Your task to perform on an android device: I want to shop sports shoes by brand, so apply the brand filter for me and view the adidas shoes for me on the Flipkart app.
Image 0: 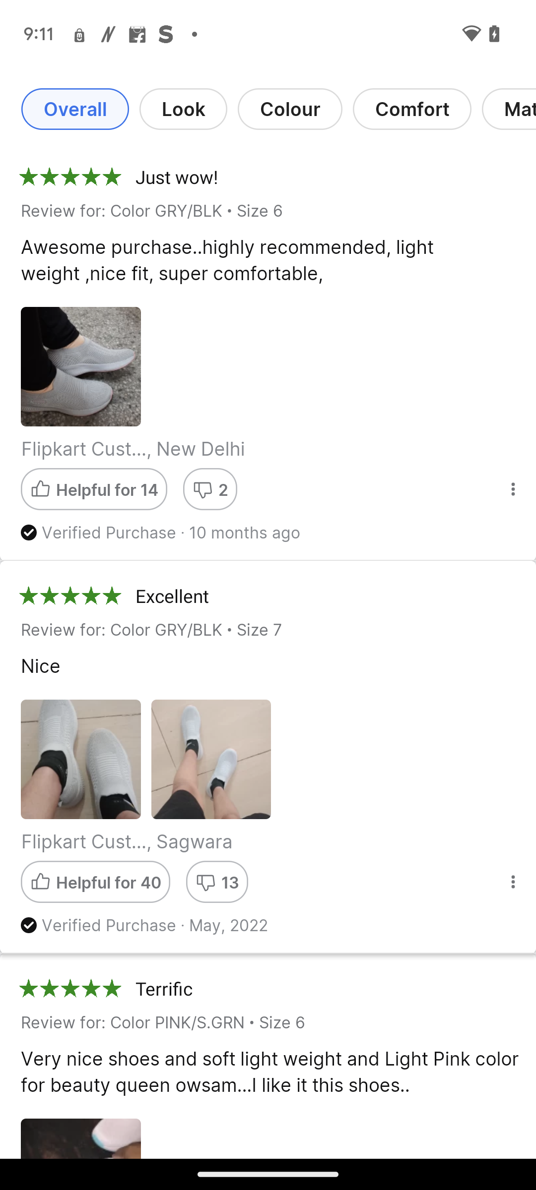
Go back to the previous page.
Step 0: press back button
Image 1: 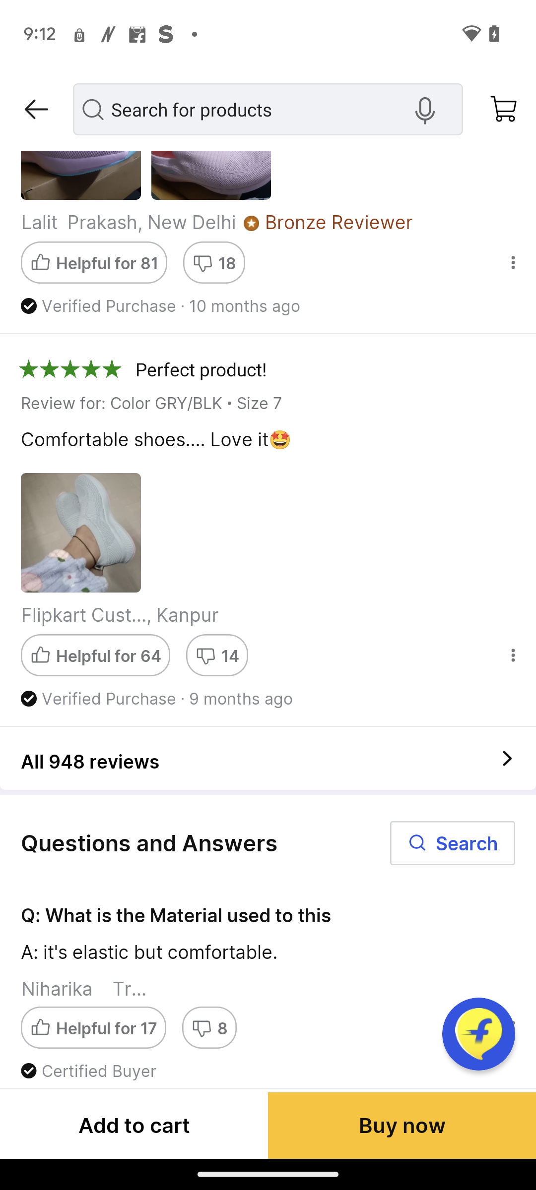
Go back to the previous page.
Step 1: press back button
Image 2: 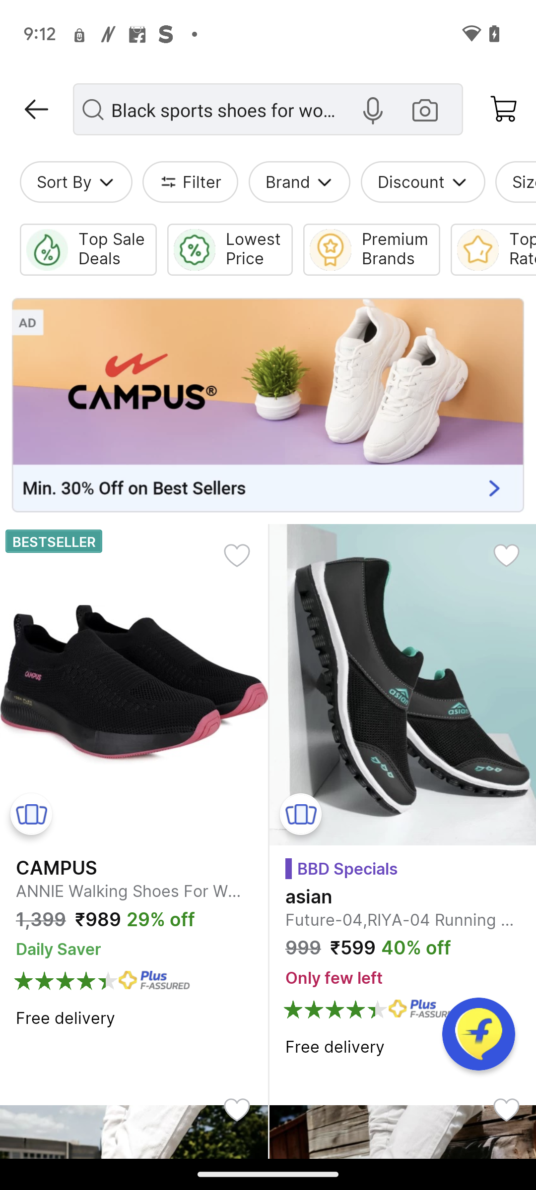
Click on the tab "Brand".
Step 2: click (287, 182)
Image 4: 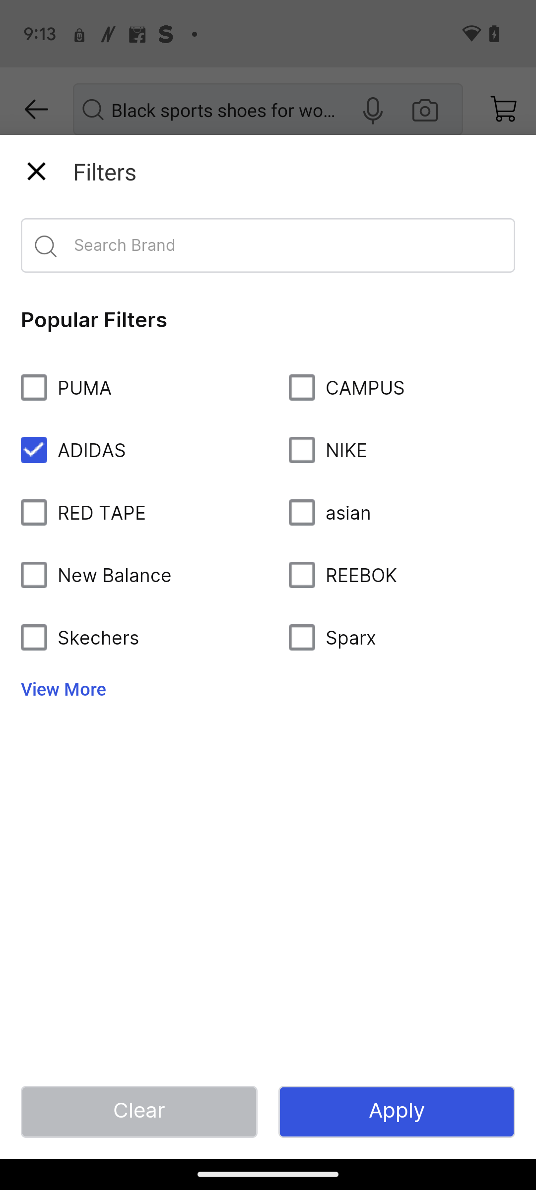
Click on the tab apply at the bottom right corner of the screen.
Step 4: click (442, 1124)